Your task to perform on an android device: View the location of the Ibis Copacabana Posto 5 hotel on a map with the hotels.com app.
Image 0: 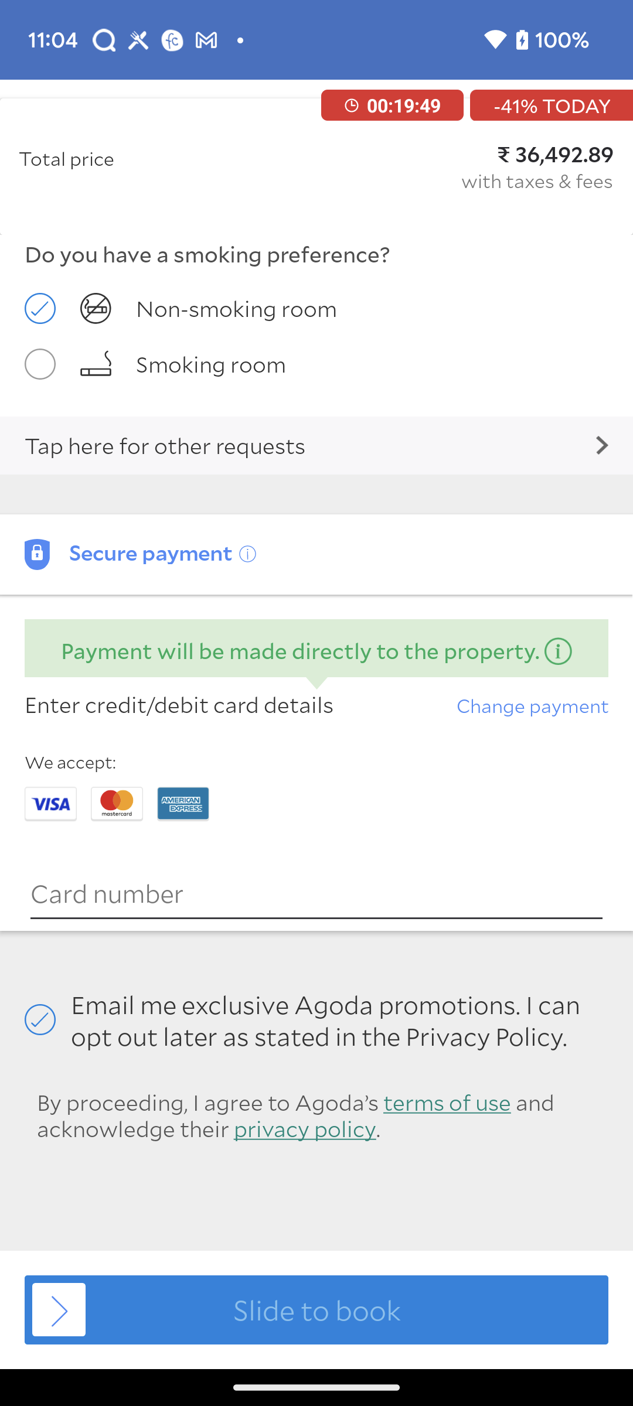
go back to the previous page
Step 0: press back button
Image 1: 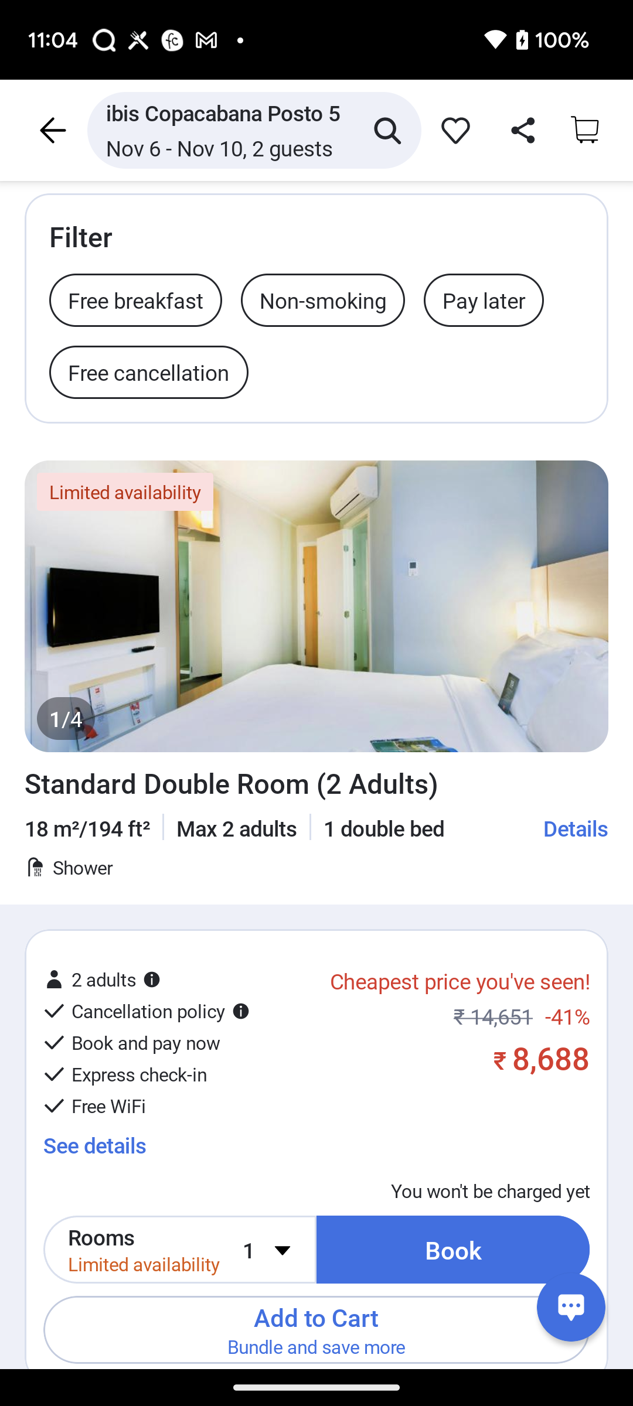
go back to the previous page
Step 1: press back button
Image 2: 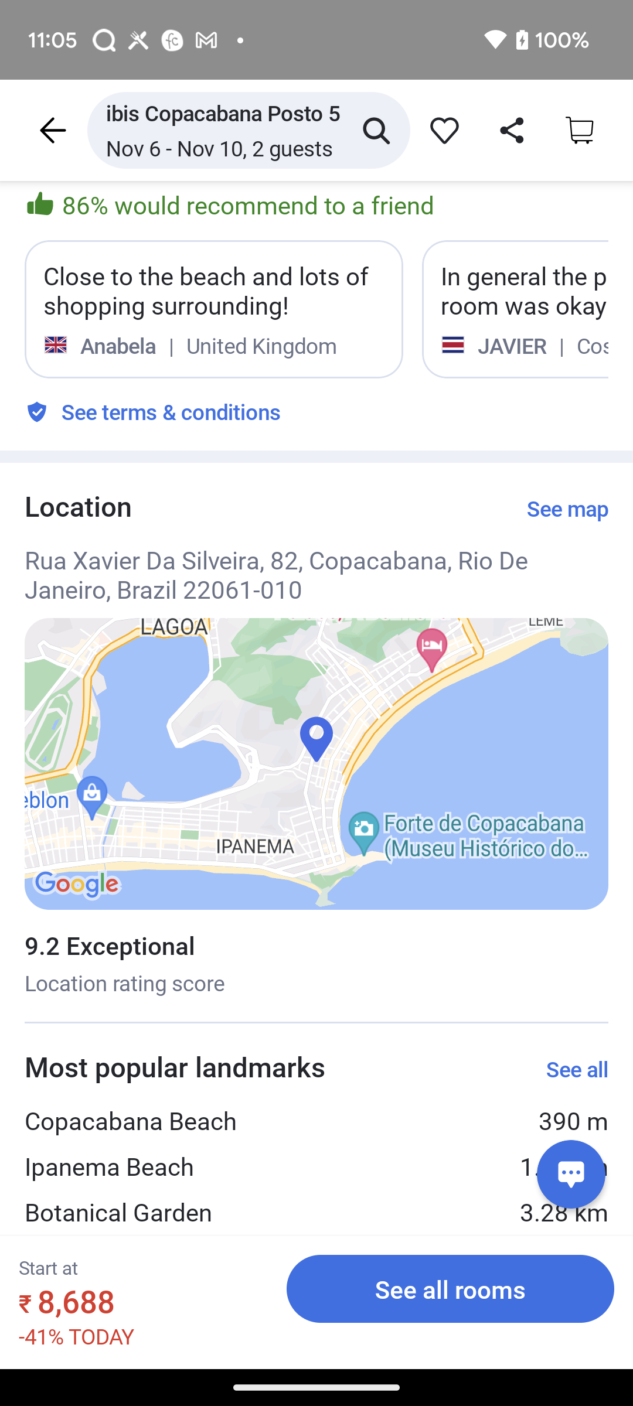
Click on the see map option
Step 2: click (567, 508)